Your task to perform on an android device: If there are any deals or discounts available for the product, use them. 
Image 0: 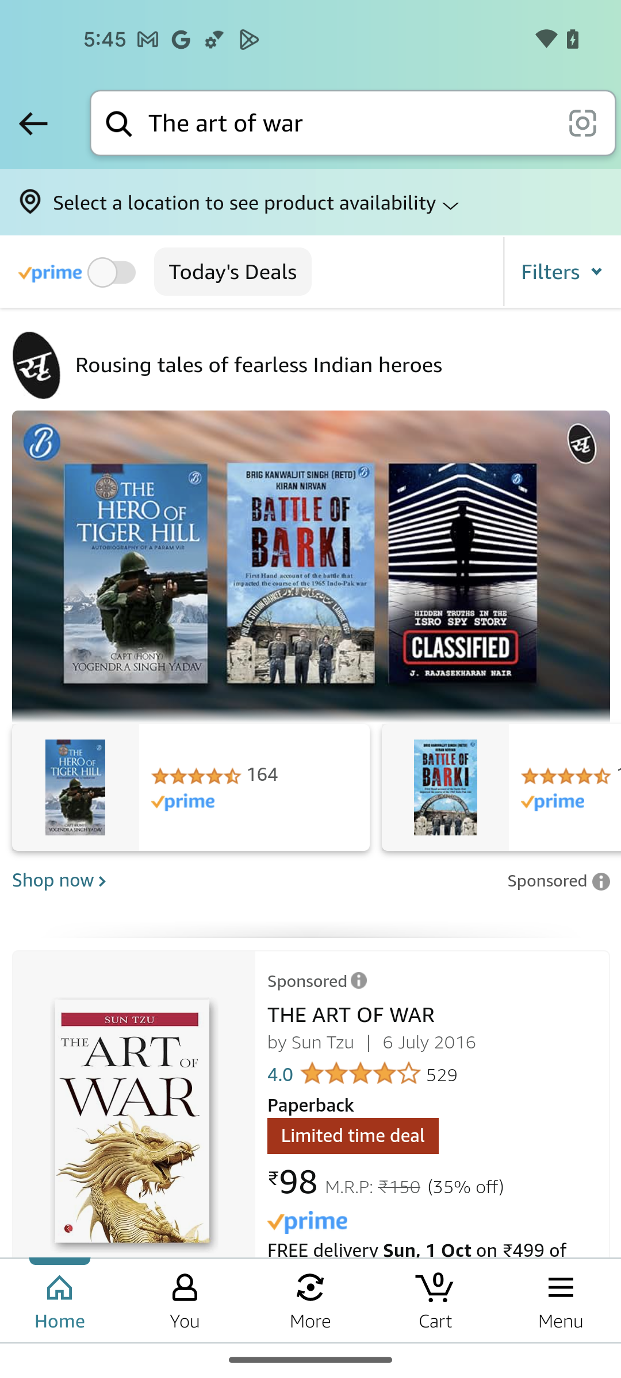
click on the Filters option at the top right corner of the screen
Step 0: click (562, 271)
Image 1: 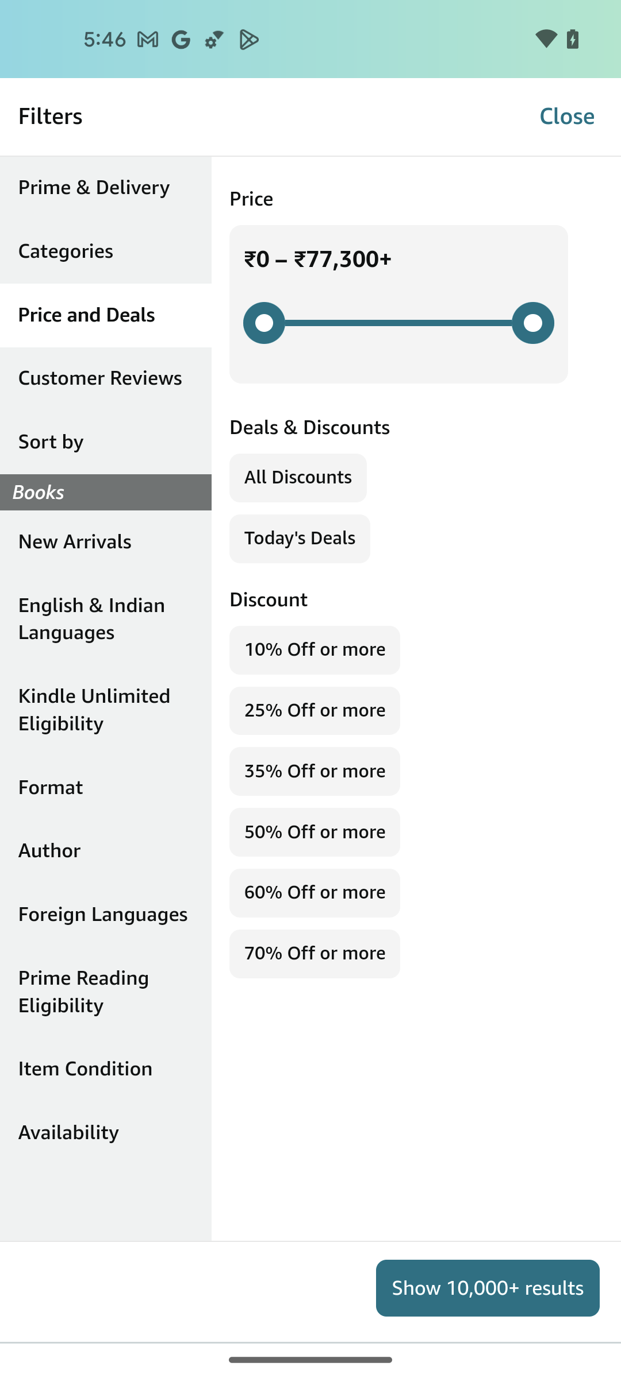
select the Deals & Discounts filter option
Step 1: click (417, 428)
Image 2: 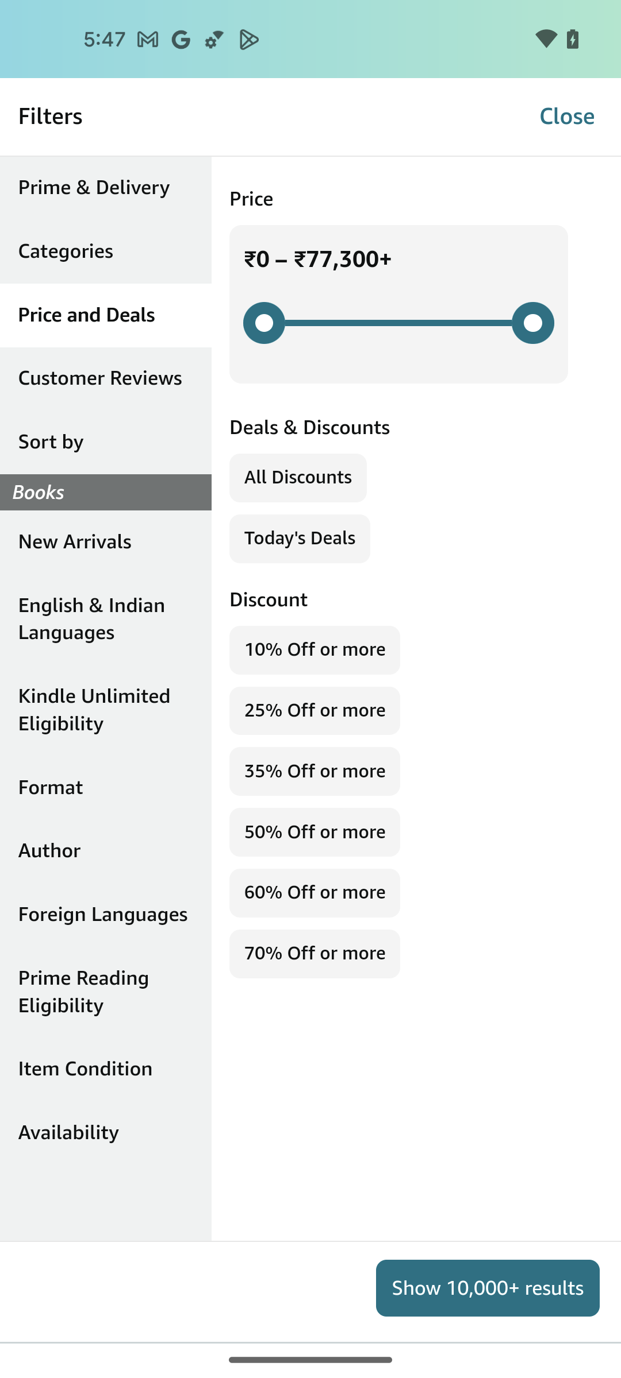
click on the All Discounts
Step 2: click (298, 478)
Image 3: 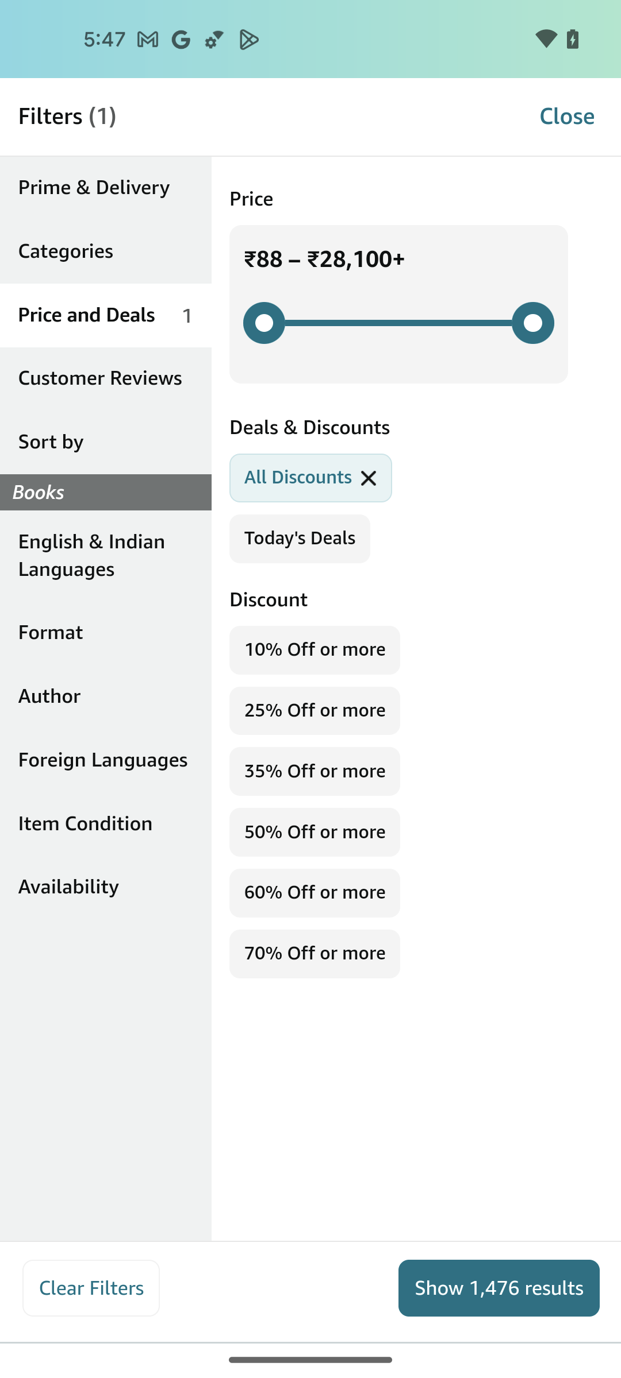
click on the Show results button at the bottom right corner of the screen
Step 3: click (499, 1287)